Your task to perform on an android device: Next month, I'm going to Rio de Janeiro. On Booking.com, I'll look for a hotel in Rio de Janeiro from November 15 to November 20 for 1 adult.
Image 0: 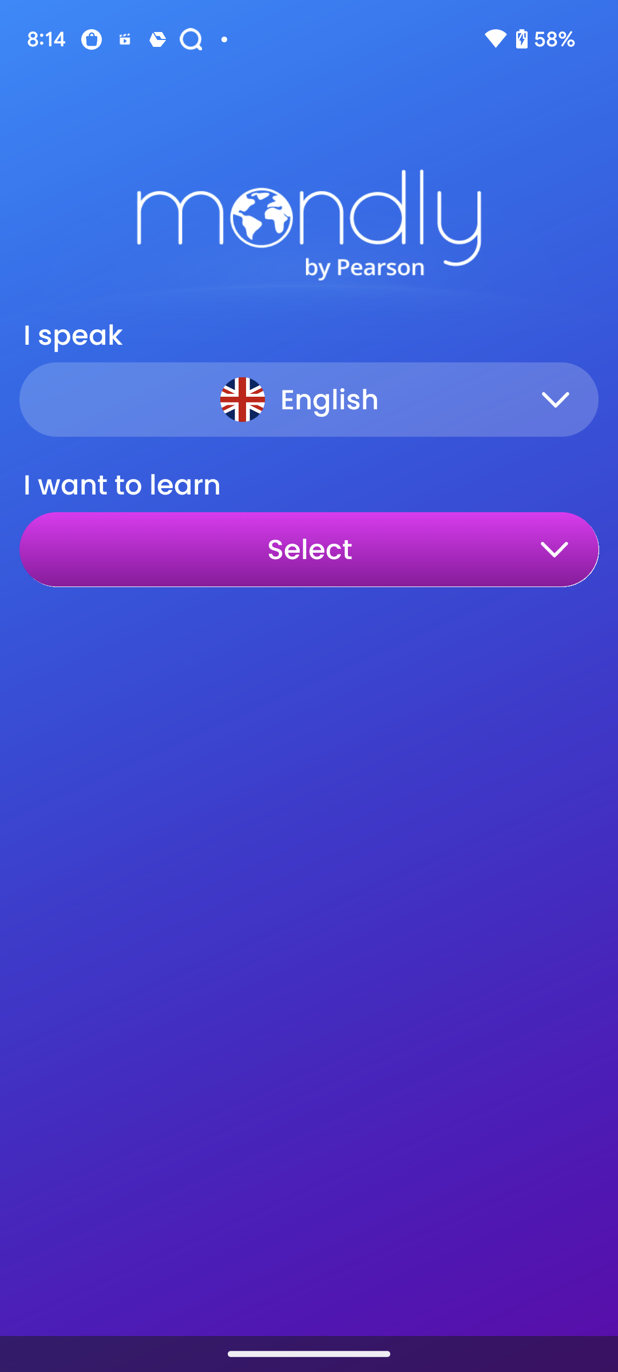
Open Booking.com app
Step 0: open app "Booking.com"
Image 1: 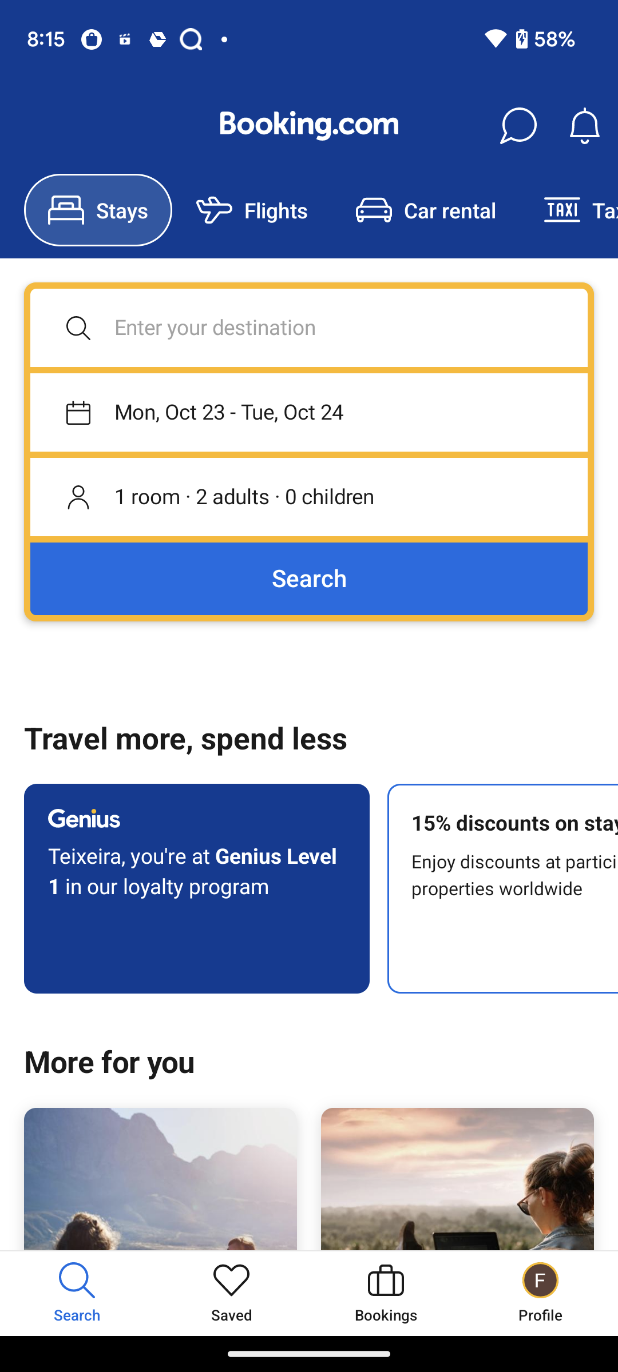
Click on Enter your destination
Step 1: click (309, 328)
Image 2: 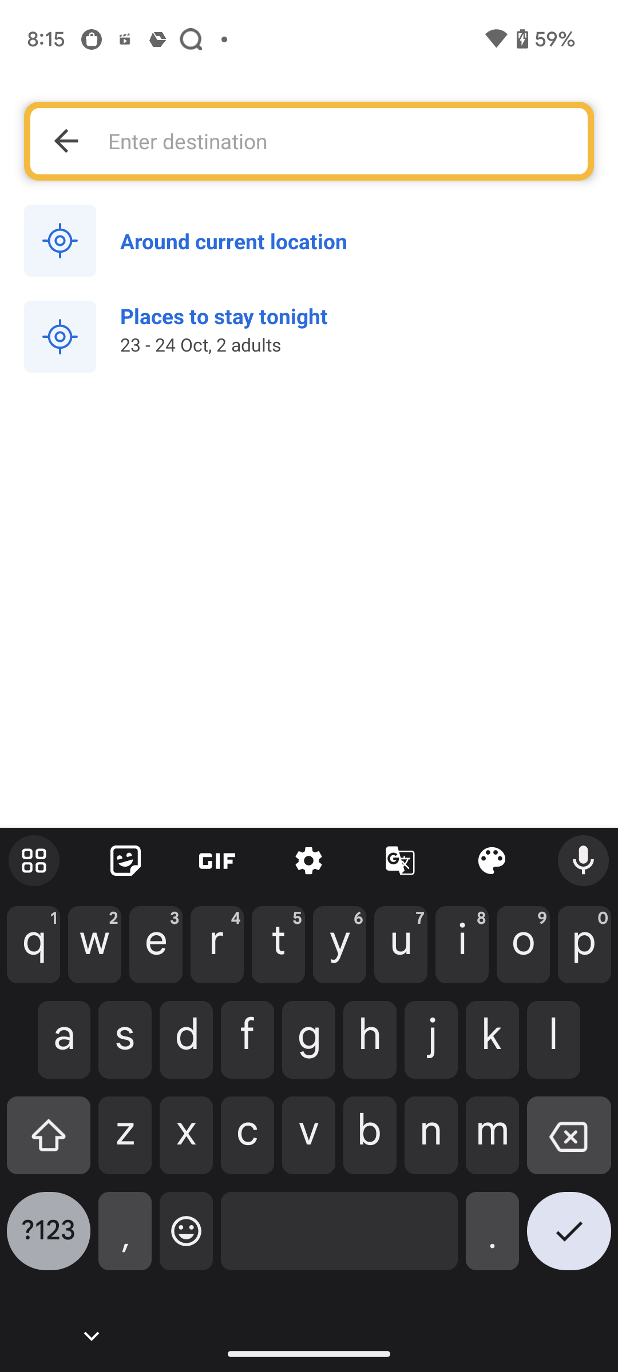
Search for Rio de janeiro
Step 2: type "Rio de janeiro"
Image 3: 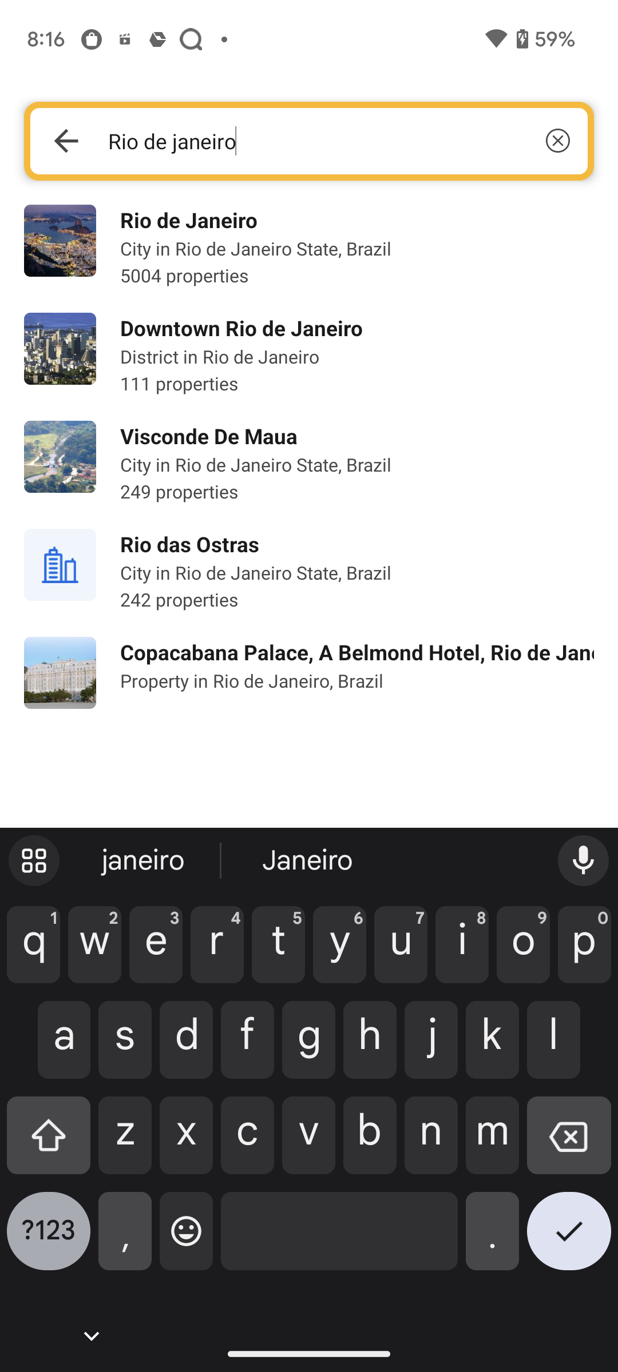
Click on the first search option
Step 3: click (189, 220)
Image 4: 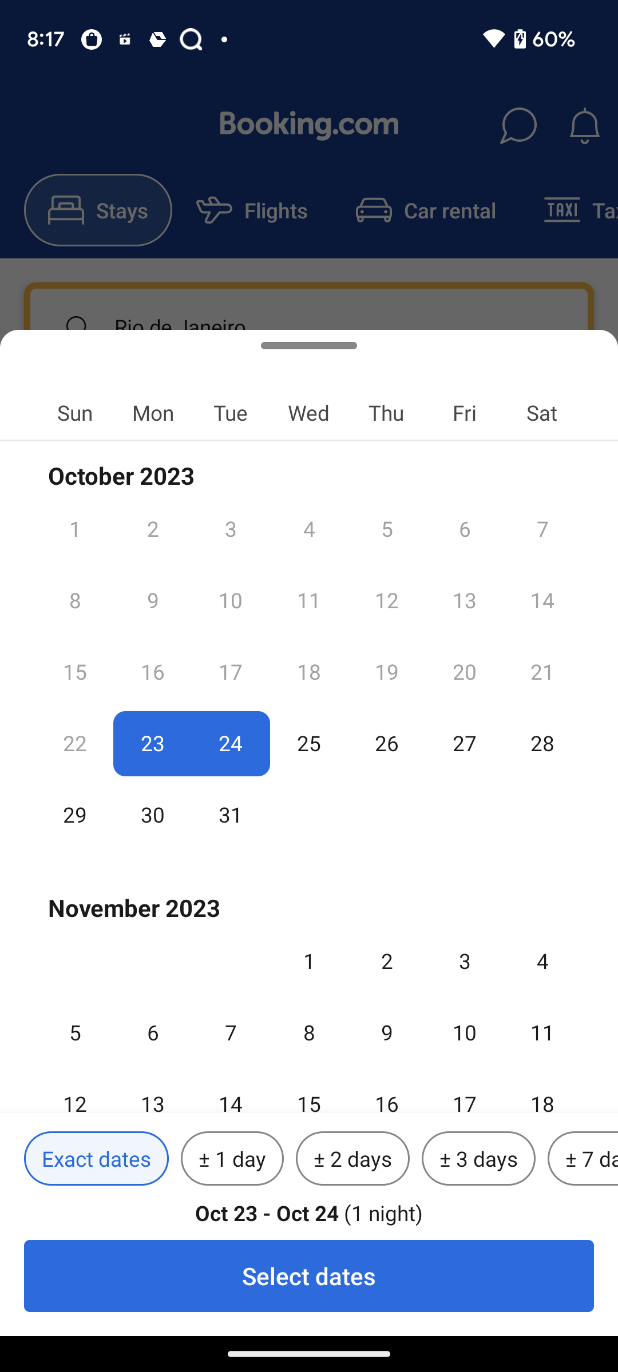
swipe up for november month
Step 4: scroll down
Image 5: 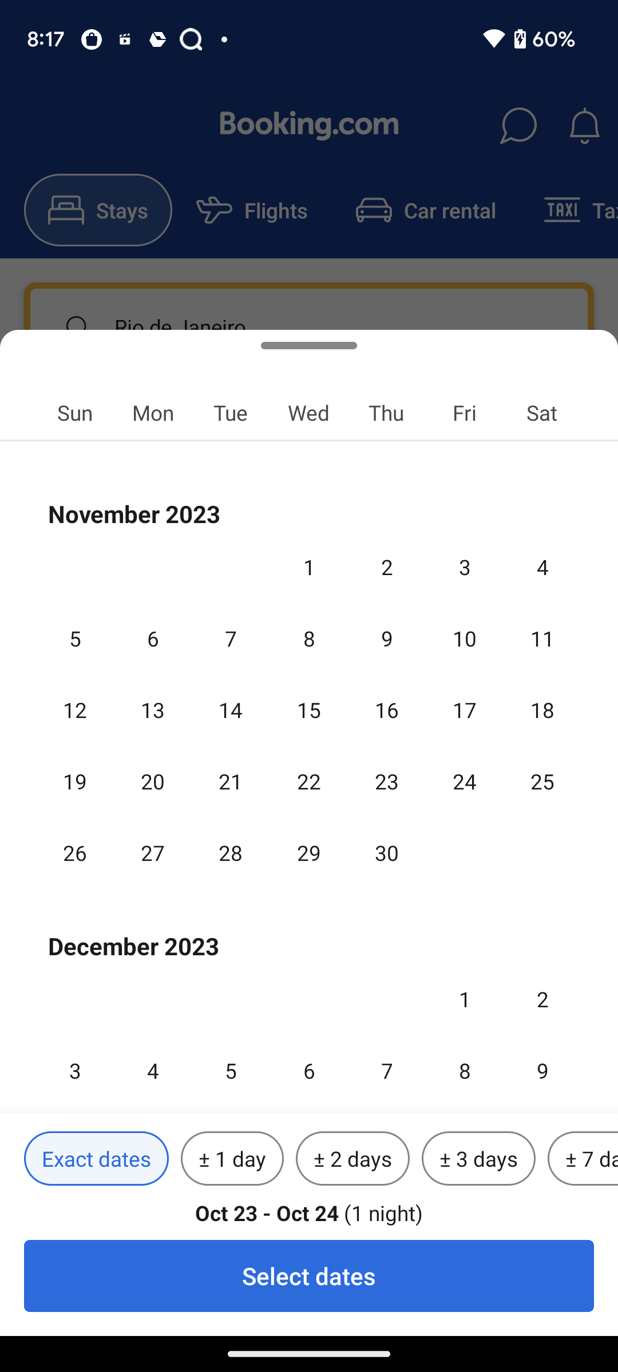
select date from 15 to 20 november
Step 5: click (308, 698)
Image 6: 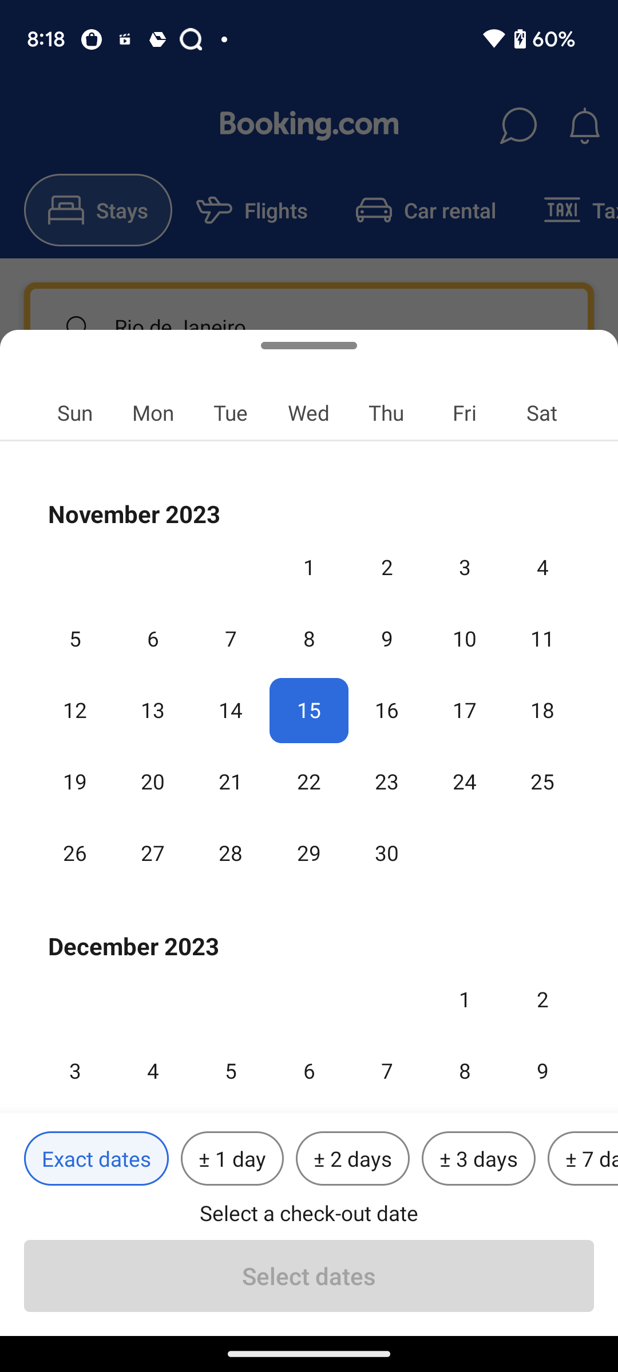
Select check out date as 20 november
Step 6: click (153, 764)
Image 7: 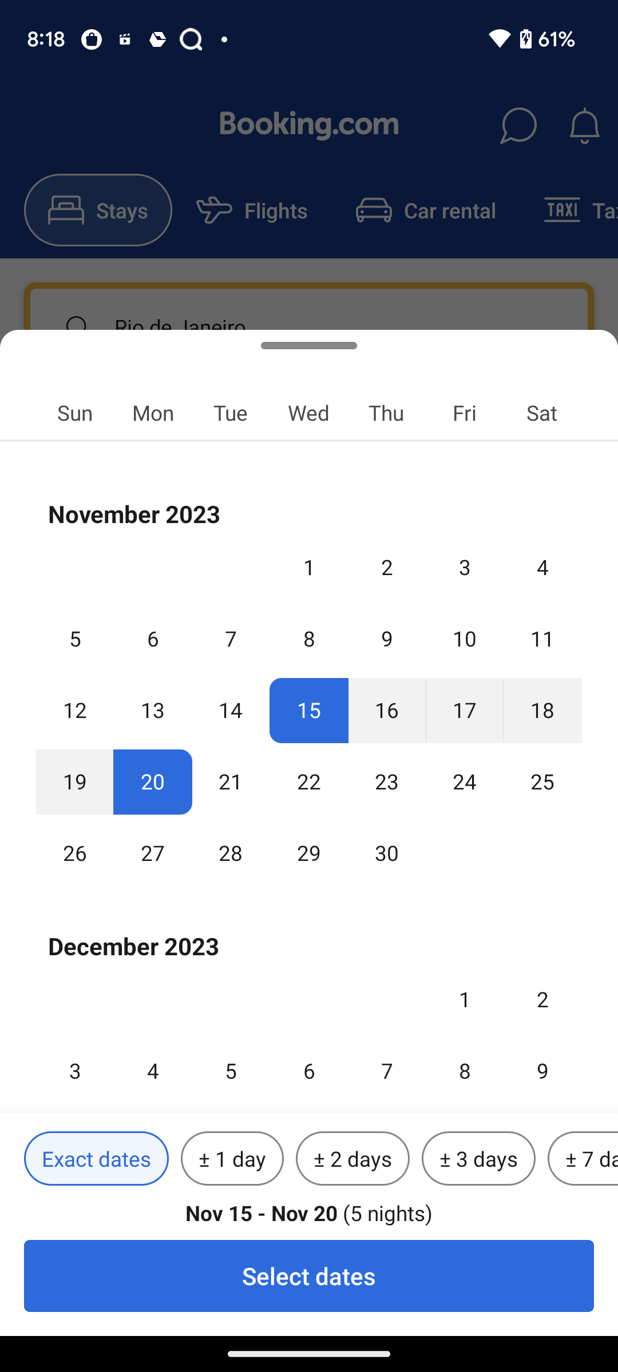
Click on Select dates on the bottom of the screen
Step 7: click (309, 1276)
Image 8: 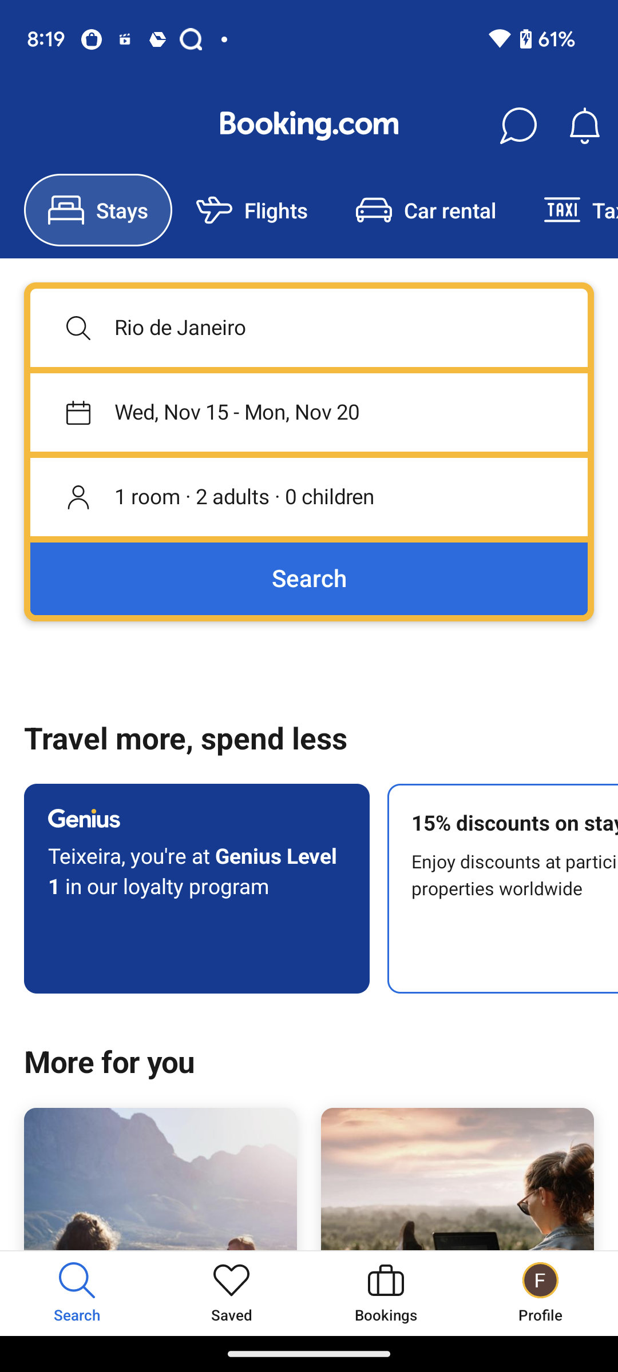
Click on the room and guest section
Step 8: click (309, 497)
Image 9: 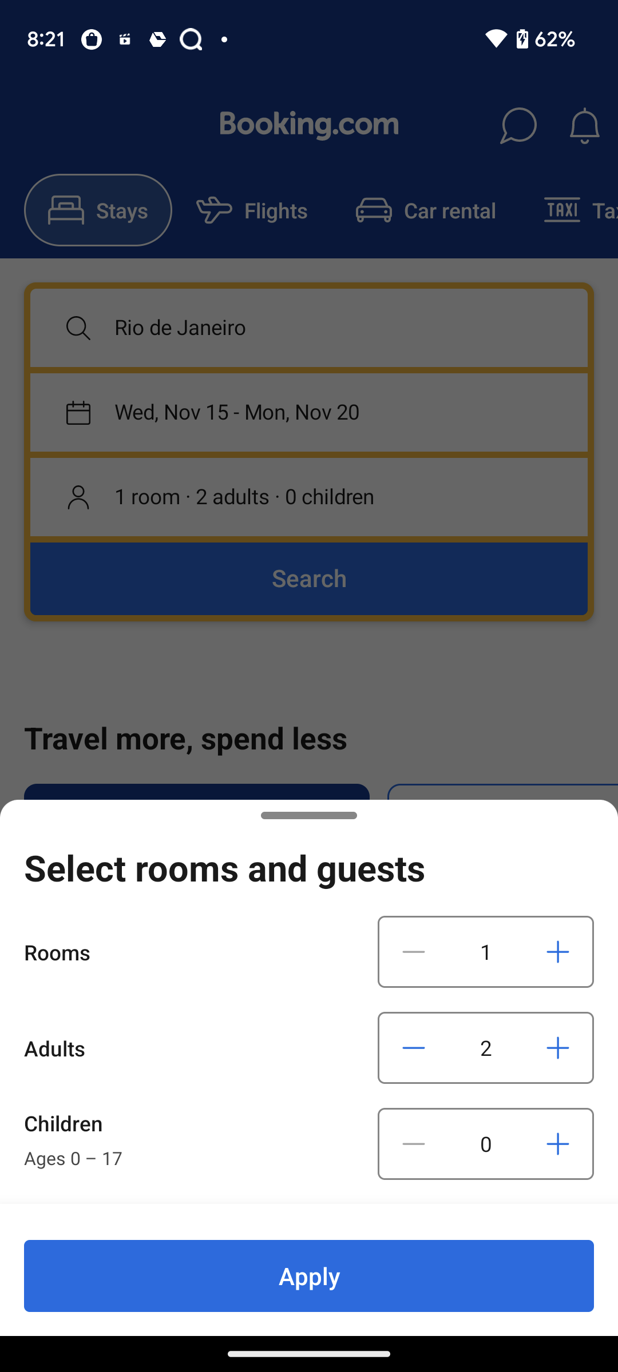
remove one adult 
Step 9: click (413, 1048)
Image 10: 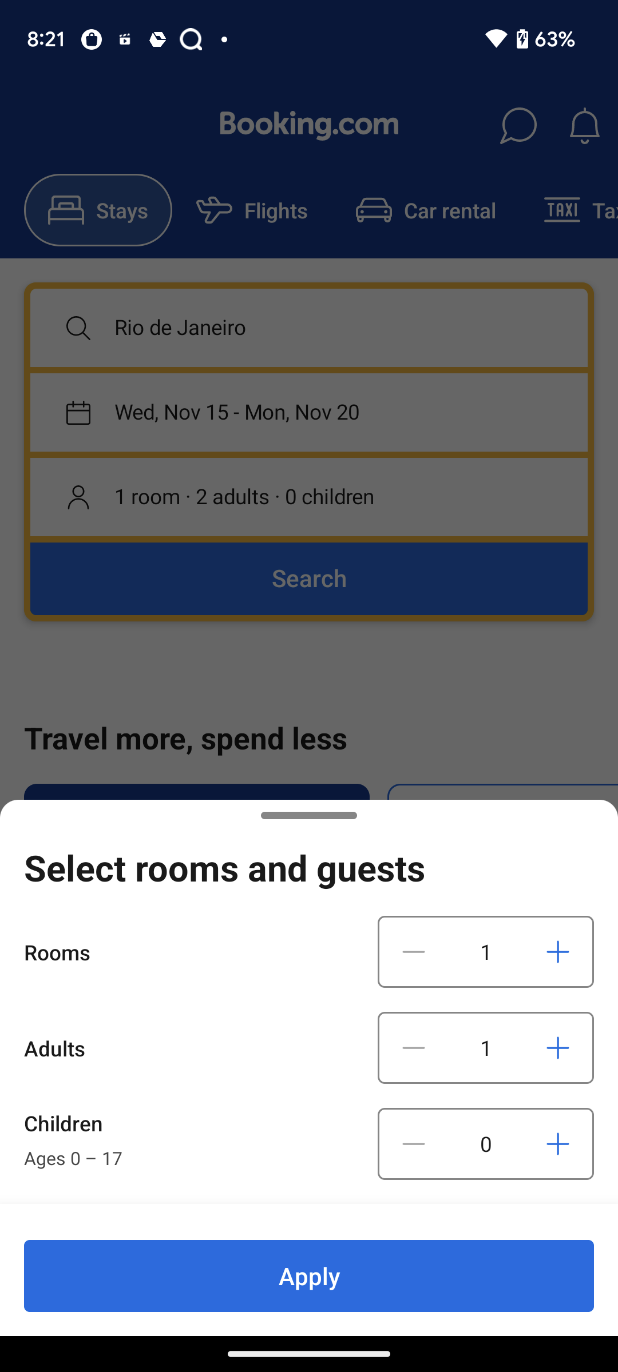
Click on Apply at the bottom of the screen
Step 10: click (309, 1276)
Image 11: 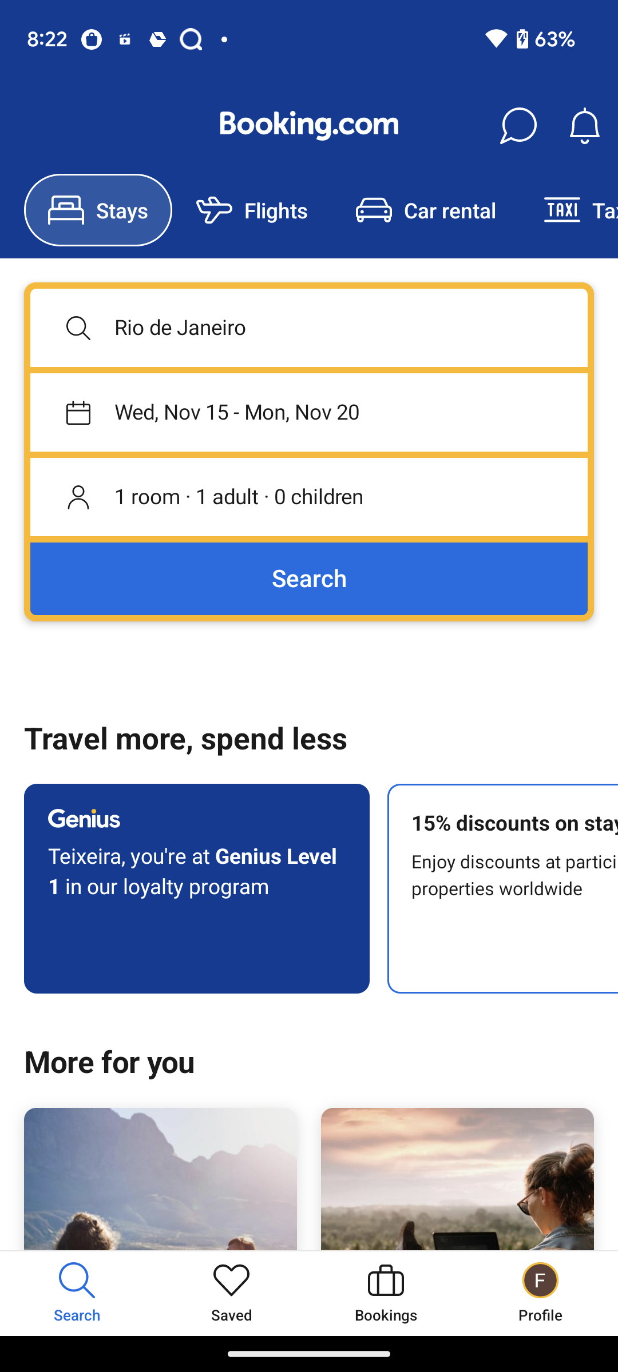
Click on Search option 
Step 11: click (309, 579)
Image 12: 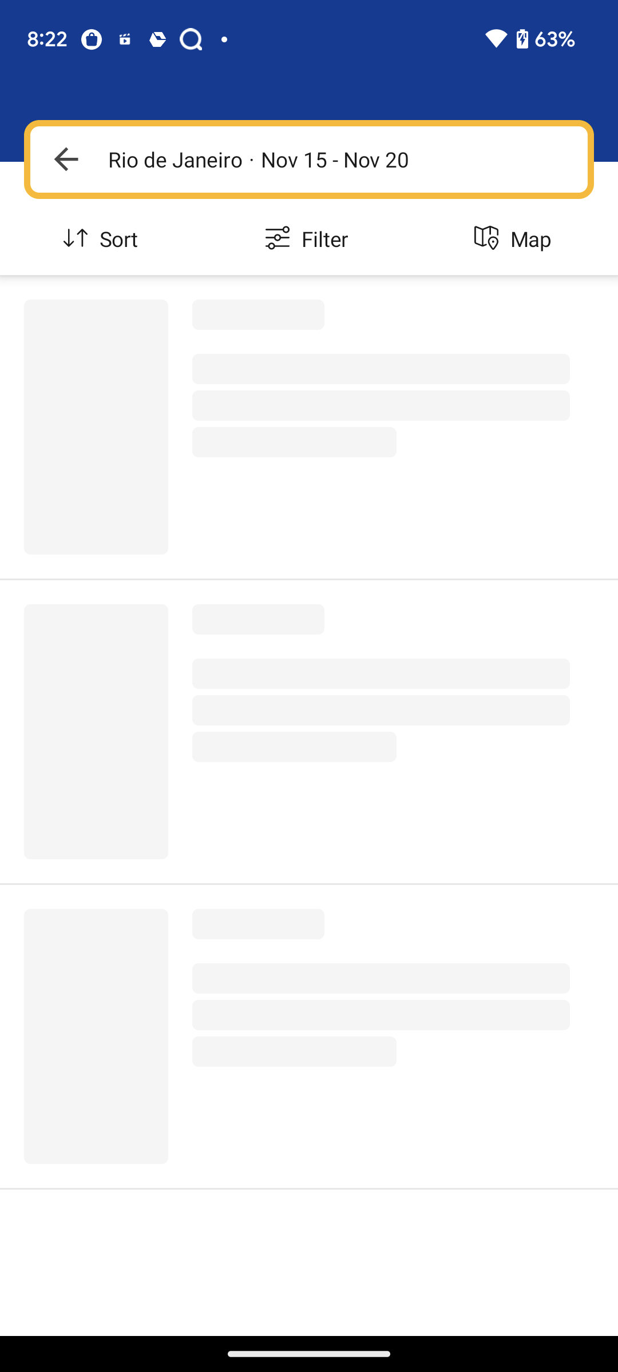
Click on Search option 
Step 12: wait